Your task to perform on an android device: I want to share the song Used to Love Love by Martin Garrix from the Gaana app to my friend Louis at his email address louiscanadian@gmail.com
Image 1: 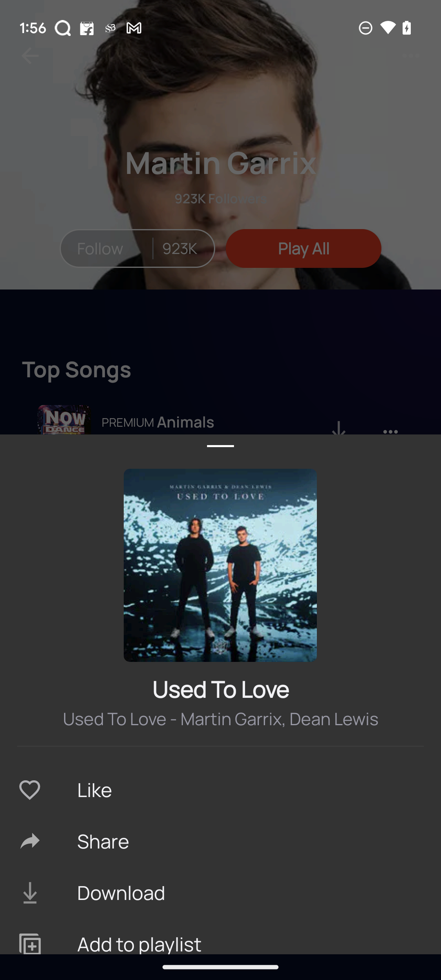
Click on the share button.
Step 1: click (220, 841)
Image 2: 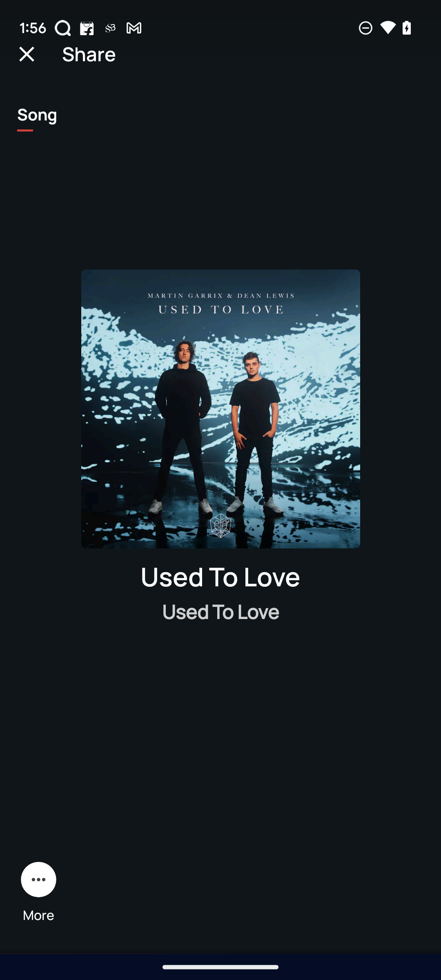
Click on the more button.
Step 2: click (38, 880)
Image 3: 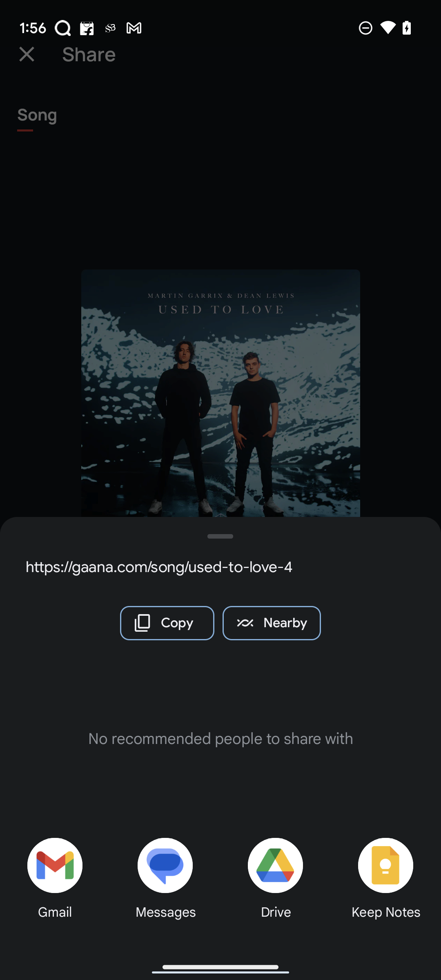
Click on the Gmail button.
Step 3: click (54, 865)
Image 5: 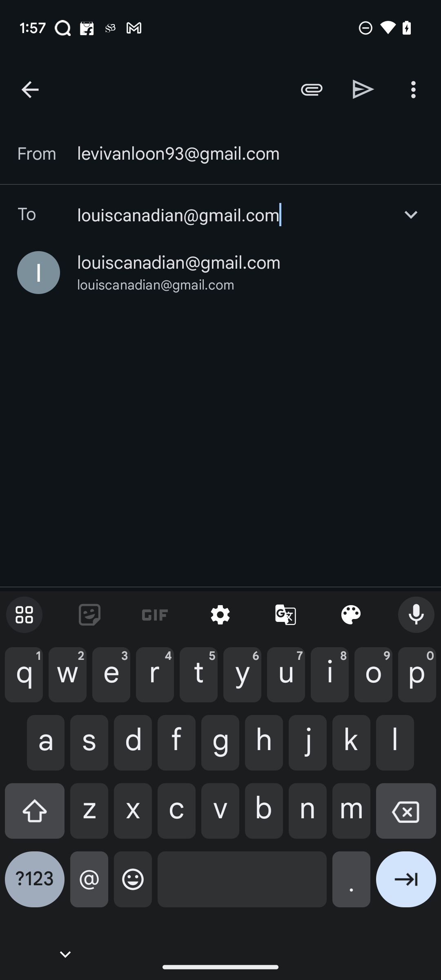
Click on the send icon on the top right side of the screen.
Step 5: click (363, 89)